Your task to perform on an android device: Create a playlist by the title "Feel Good" in the SoundCloud app and add the song "The night we met" in the playlist.
Image 0: 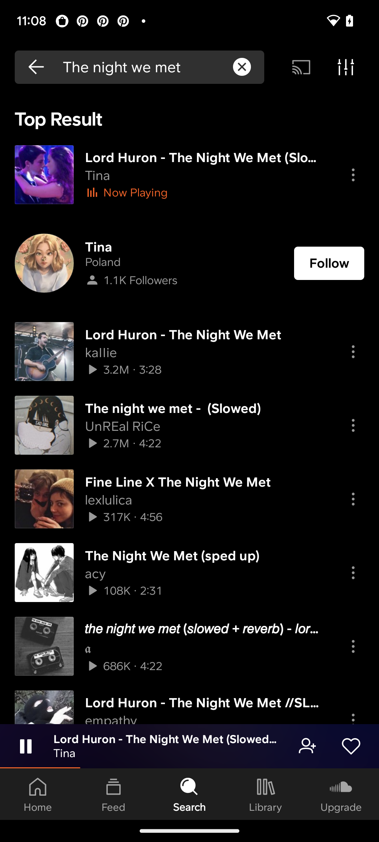
Click on the three dots button at the right of the song.
Step 0: click (353, 175)
Image 1: 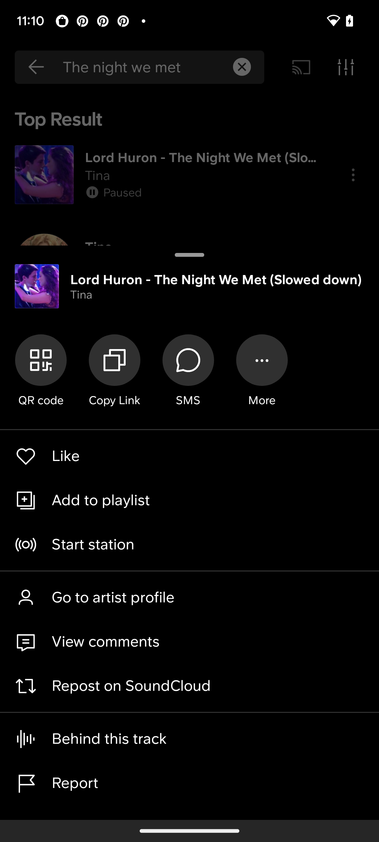
Click on the add to playlist button.
Step 1: click (208, 500)
Image 2: 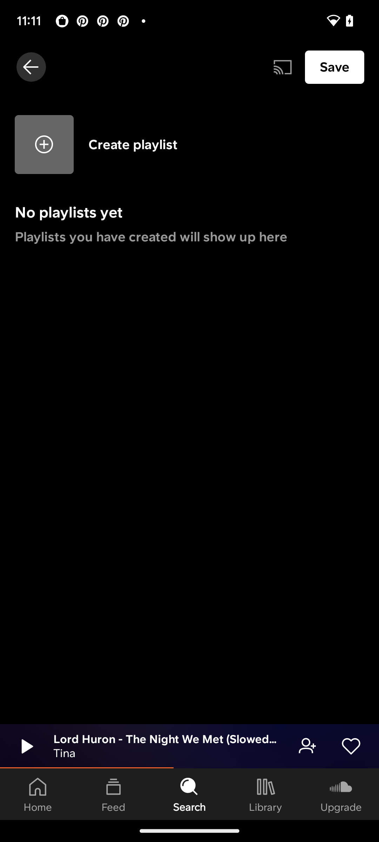
Click on the + icon to create the playlist.
Step 2: click (189, 144)
Image 3: 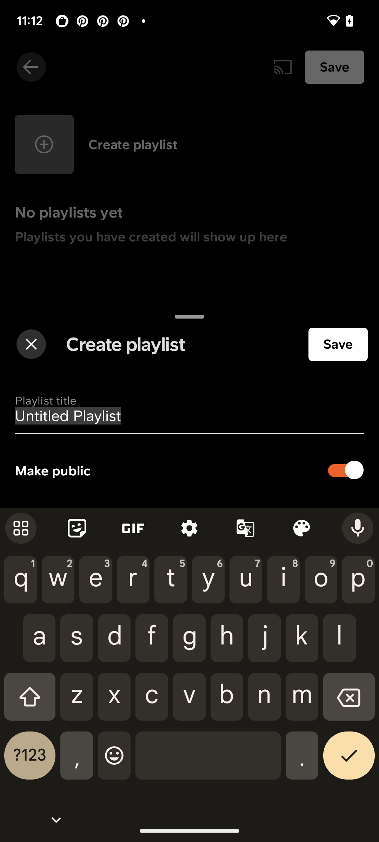
Enter the title.
Step 3: type "Feel Good"